Your task to perform on an android device: I want to save yoga pants so that I can buy them later.
Image 0: 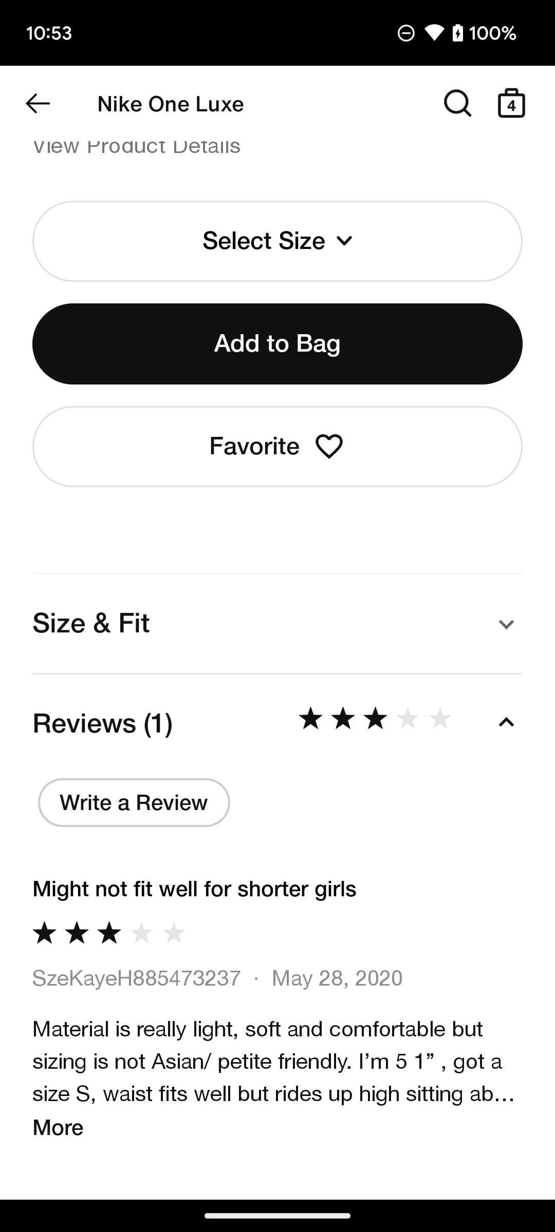
Click on the Favorite option on the screen.
Step 0: click (254, 446)